Your task to perform on an android device: I want to search a house in Florida for a friend of mine.
Image 0: 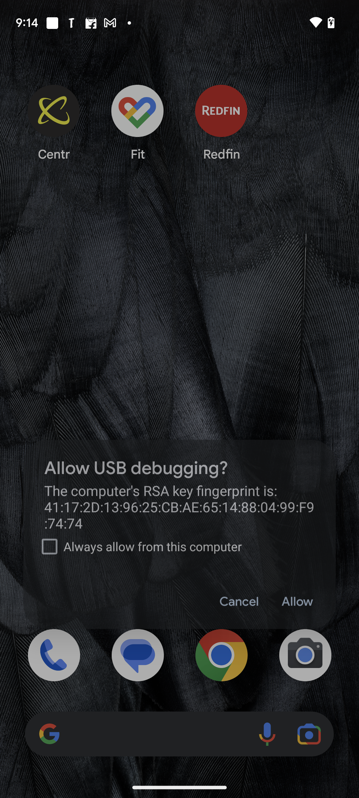
Open Redfin app.
Step 0: open app "Redfin"
Image 1: 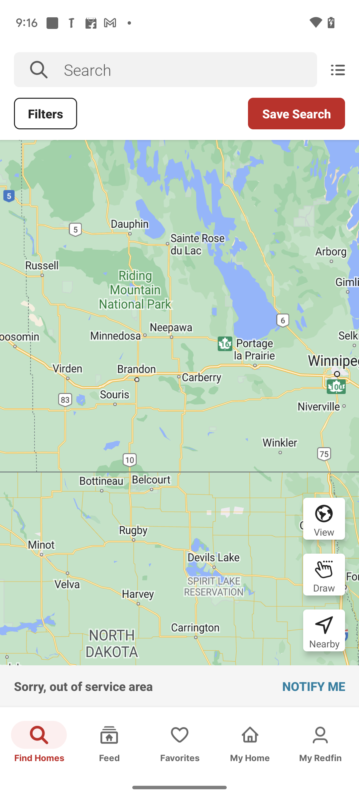
Click on Search text box.
Step 1: click (190, 70)
Image 2: 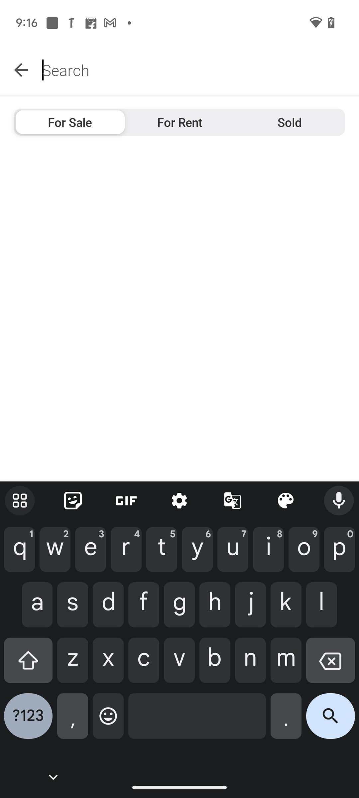
Enter Florida in search bar.
Step 2: type "Florida"
Image 3: 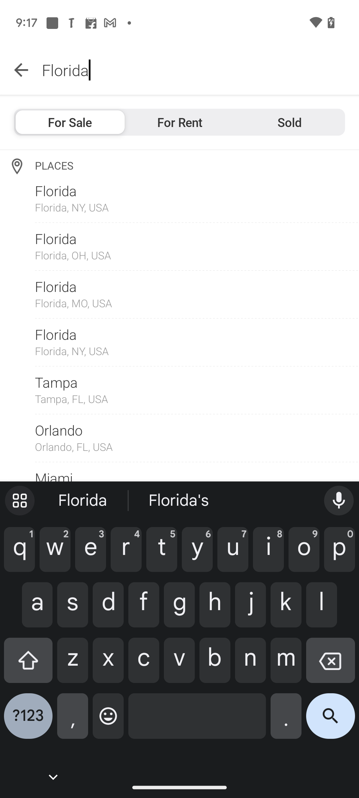
Click on first suggestion.
Step 3: click (179, 436)
Image 4: 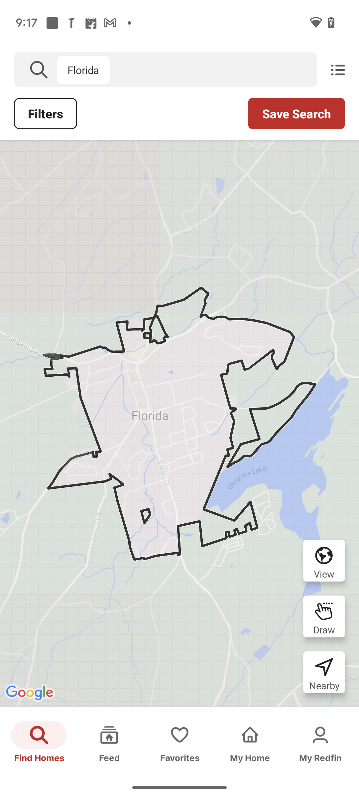
Click on the three lines menu button on the top right side of the screen.
Step 4: click (338, 70)